Your task to perform on an android device: Go to the SideChef app and browse for the mushroom lasagna recipe in the dinner category.
Image 0: 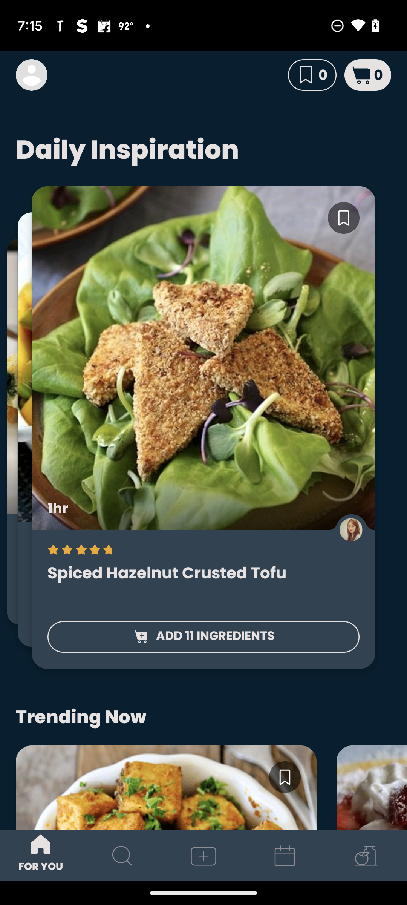
Click on the search icon 
Step 0: click (122, 856)
Image 1: 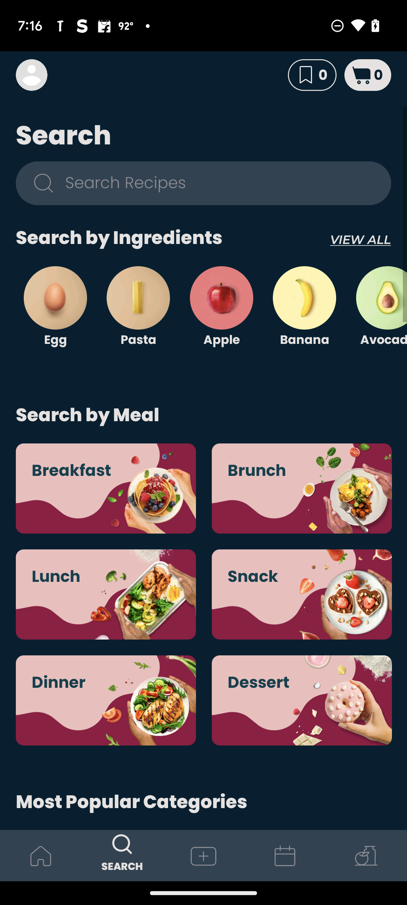
Click on the dinner option.
Step 1: click (106, 700)
Image 2: 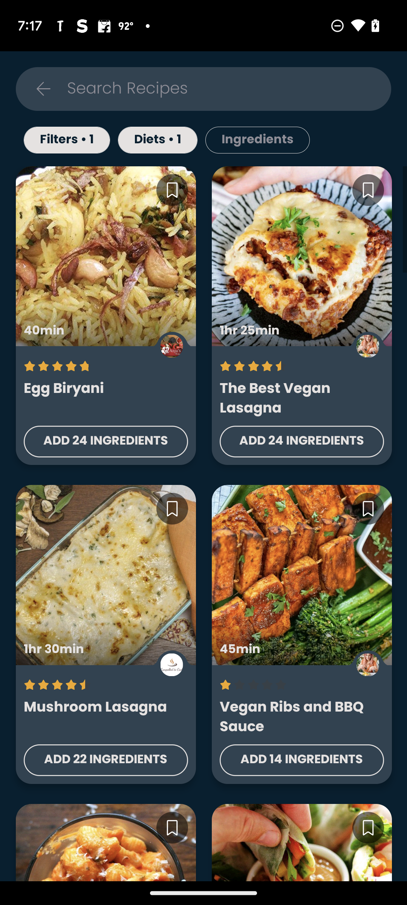
Click on the mushroom lasagna
Step 2: click (106, 575)